Your task to perform on an android device: Open the JioMart app and scroll down to view the Snactac Penne Pasta 450g, then view more photos( if available) and description.
Image 1: 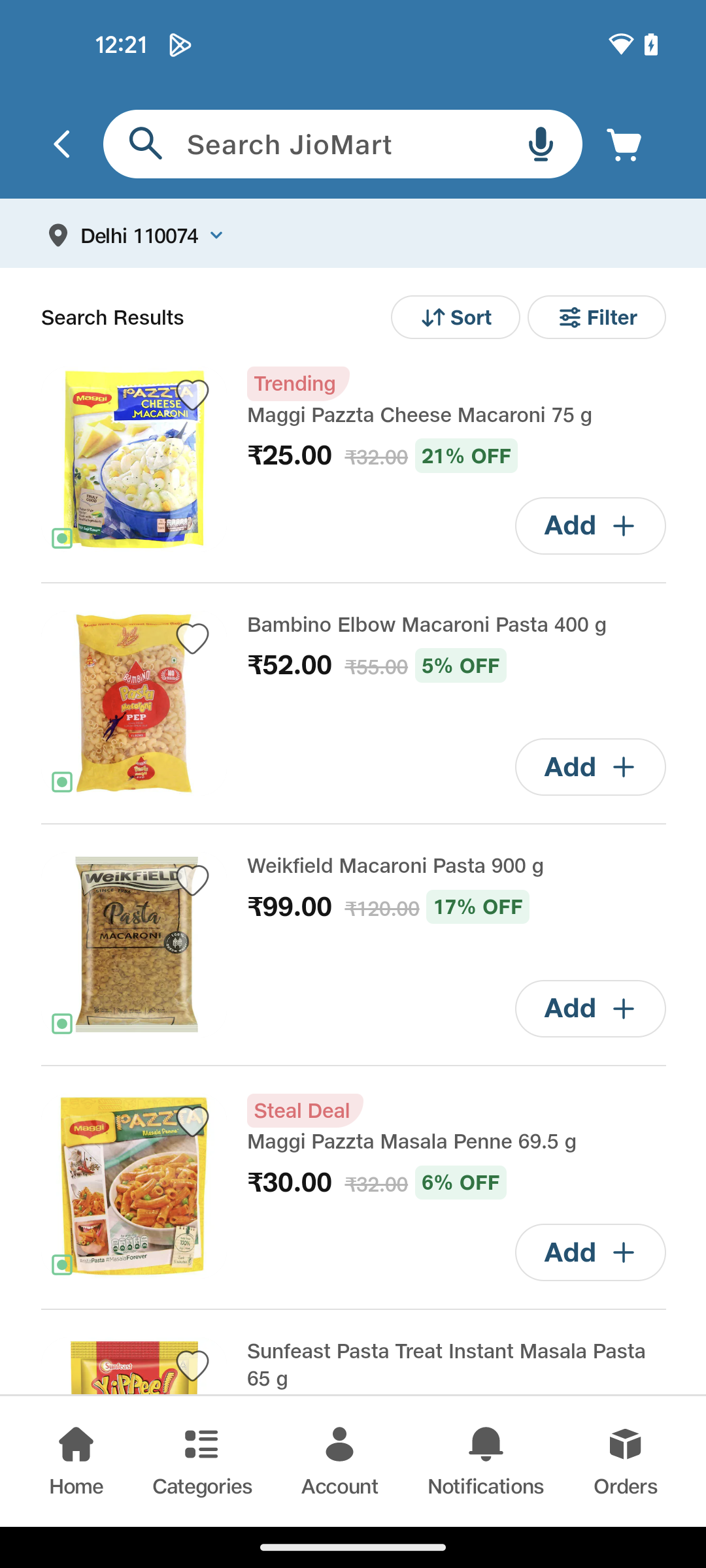
Scroll down to view Snactac Penne Pasta 450g
Step 1: scroll down
Image 2: 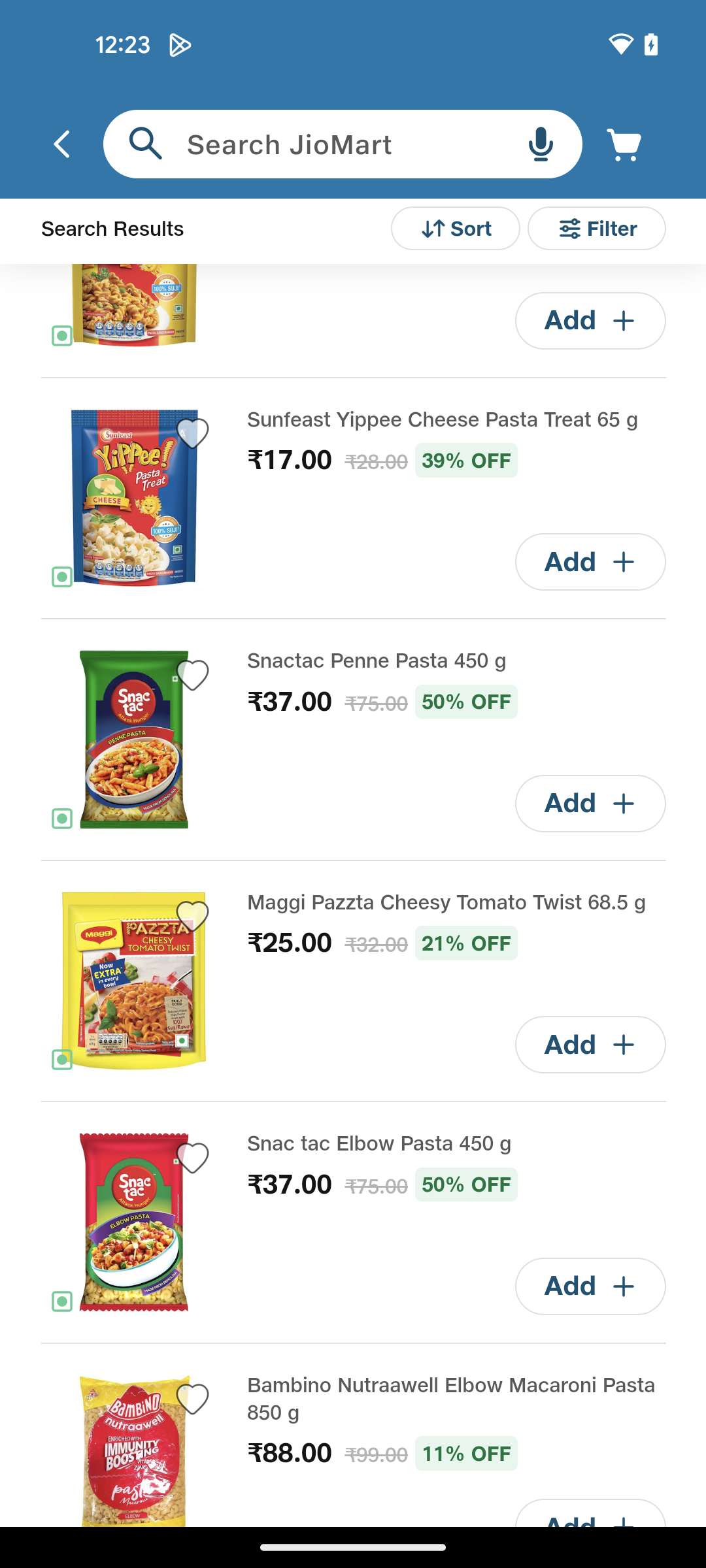
Click on Snactac Penne Pasta 450g
Step 2: click (457, 661)
Image 3: 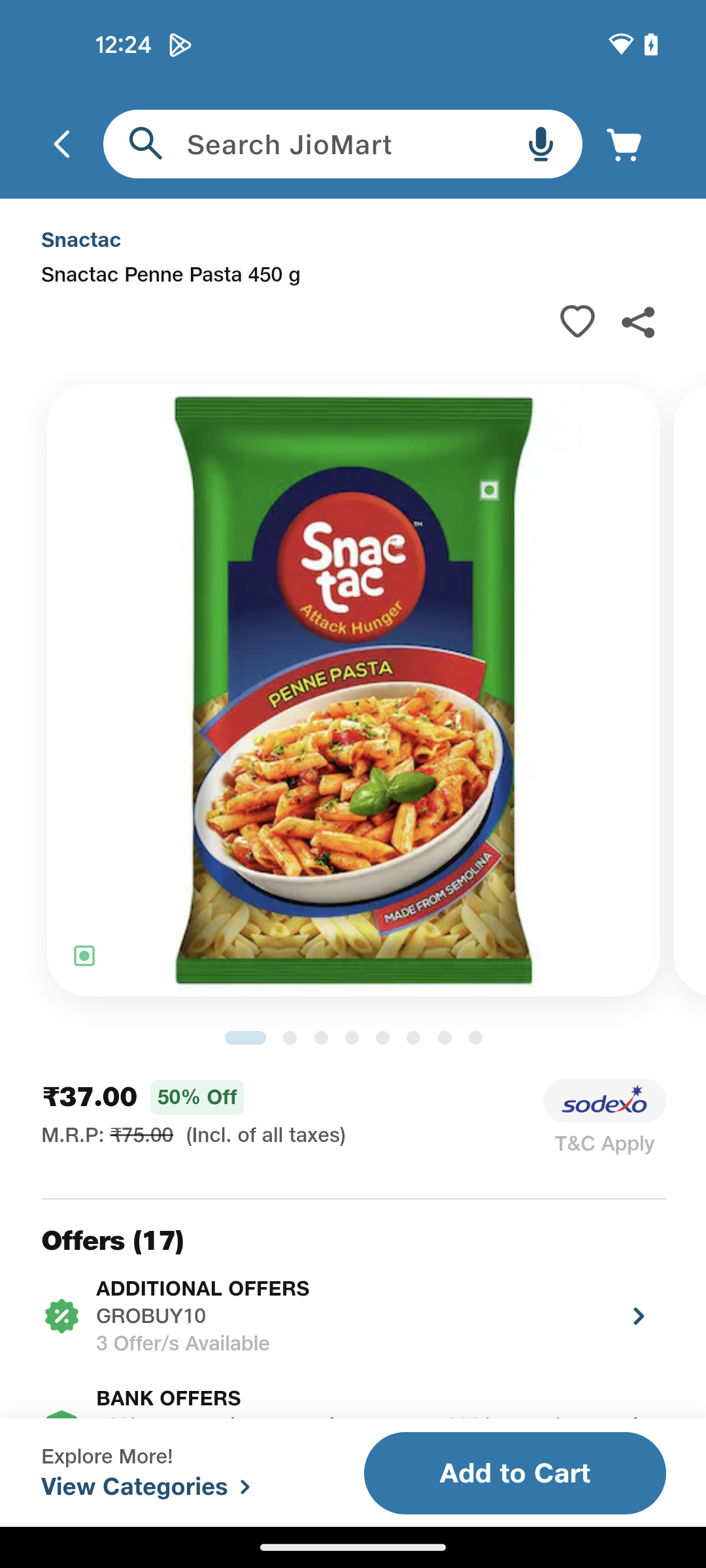
Swipe left to view more photos
Step 3: scroll right
Image 4: 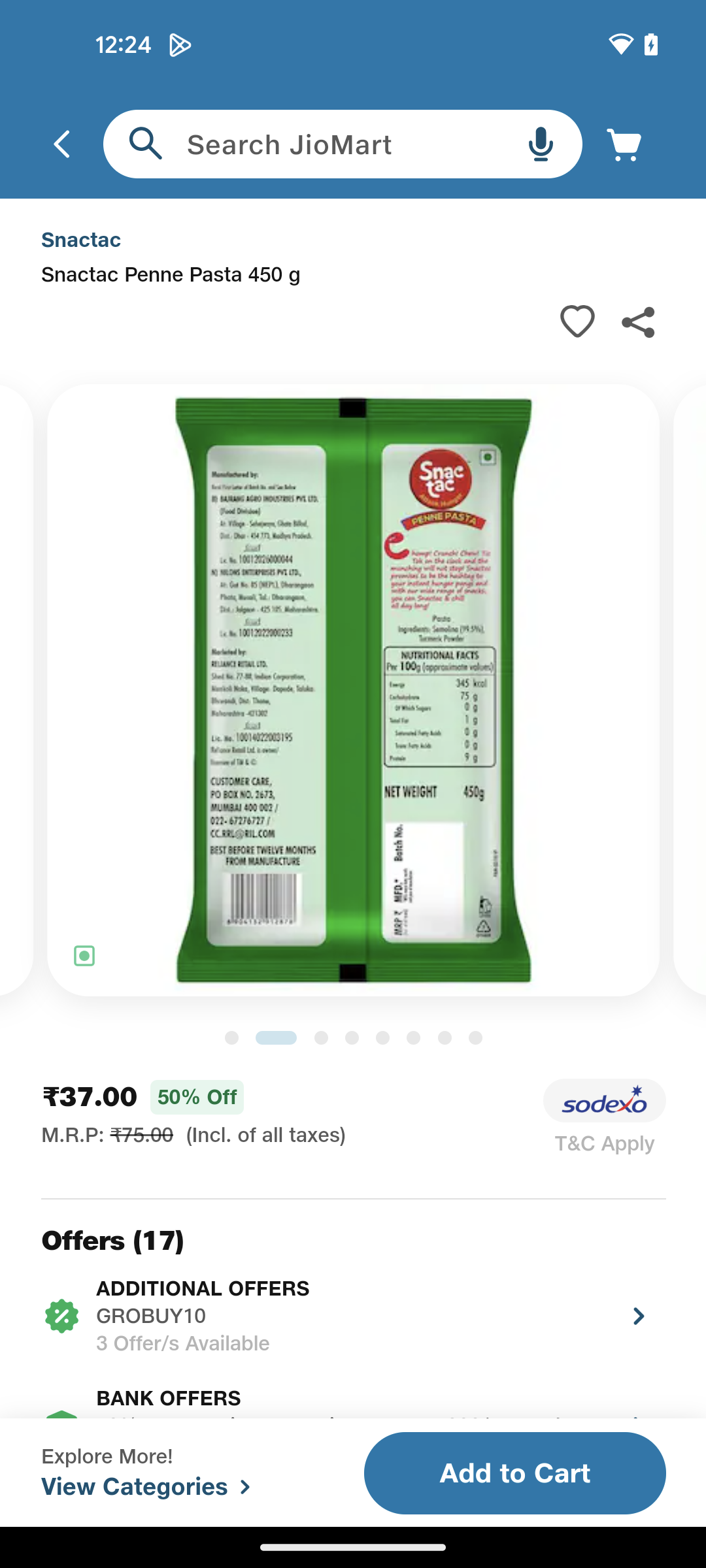
Swipe left to view more photos
Step 4: scroll right
Image 5: 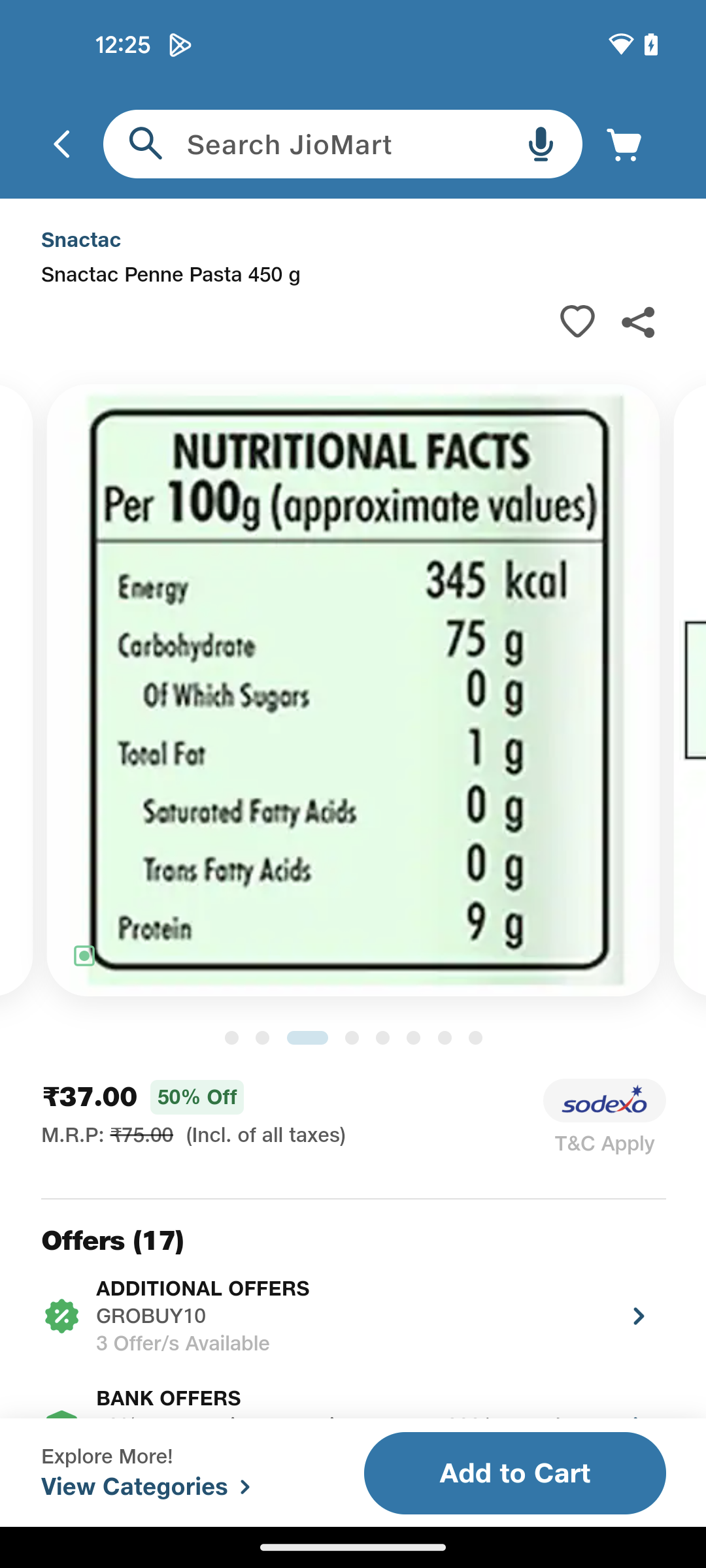
Swipe left to view more photos
Step 5: scroll right
Image 6: 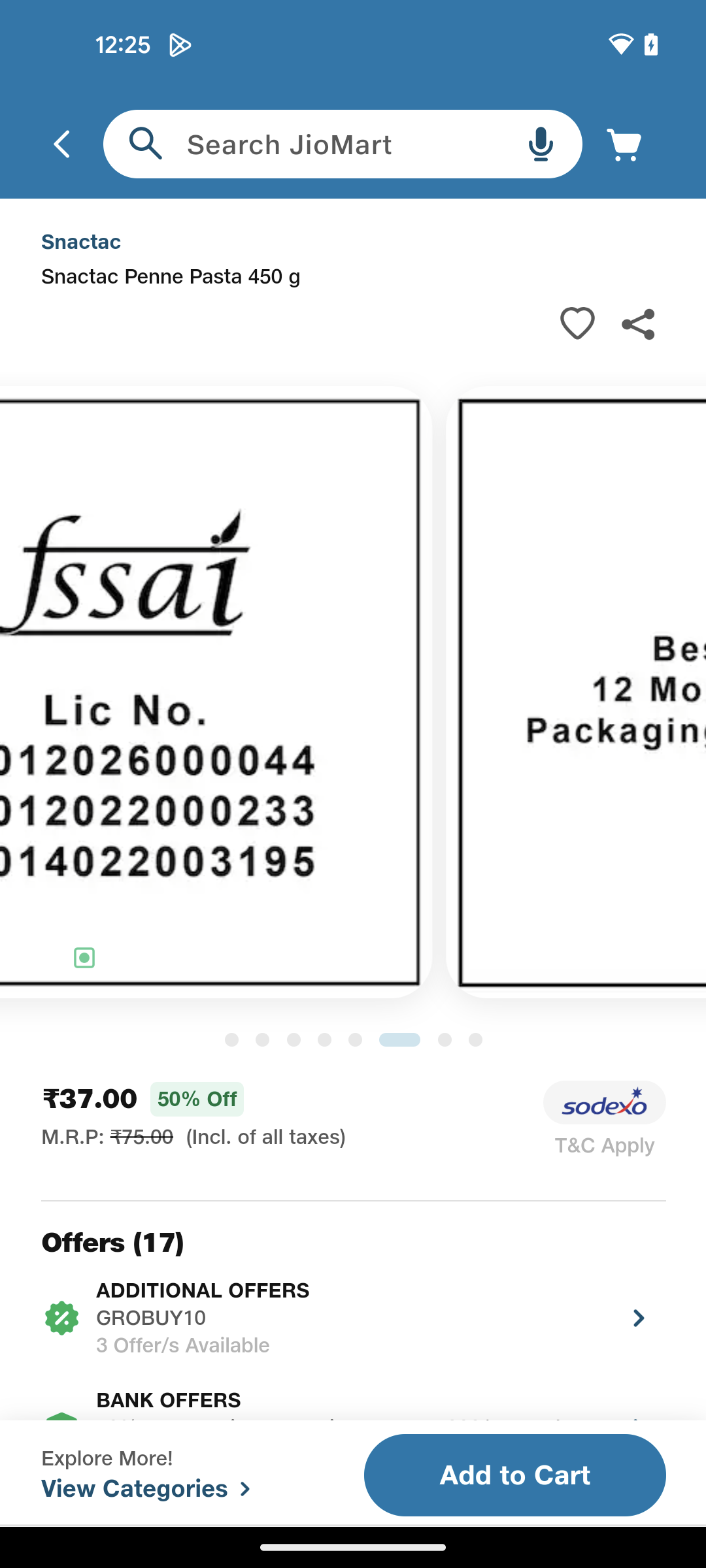
Swipe left to view more photos
Step 6: wait
Image 7: 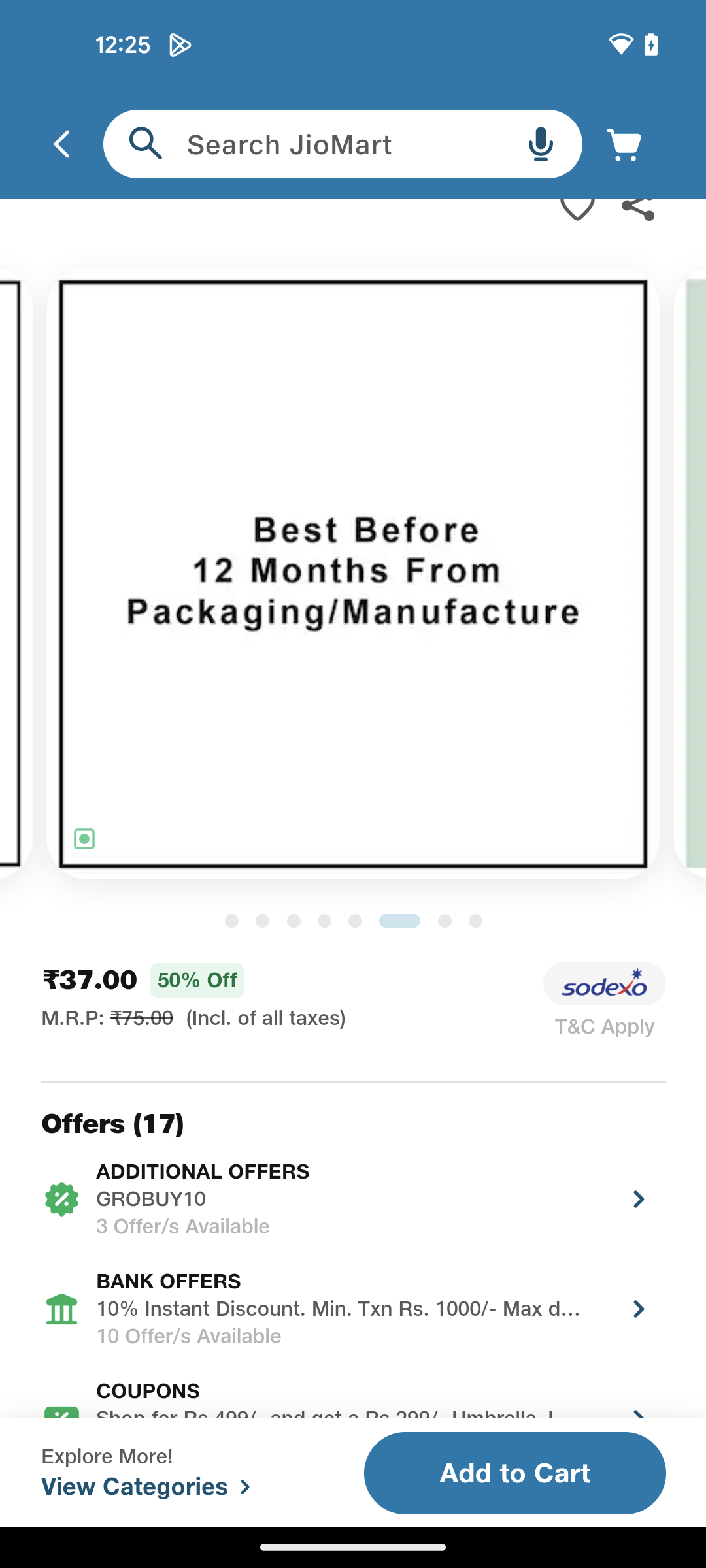
Swipe up to view the description
Step 7: scroll down